Your task to perform on an android device: I'm visiting Barcelona with my mother, therefore open the expedia app to search for flights from Italy to Barcelona on October 31st, 2023, returning on November 6th, 2023 in business class.
Image 0: 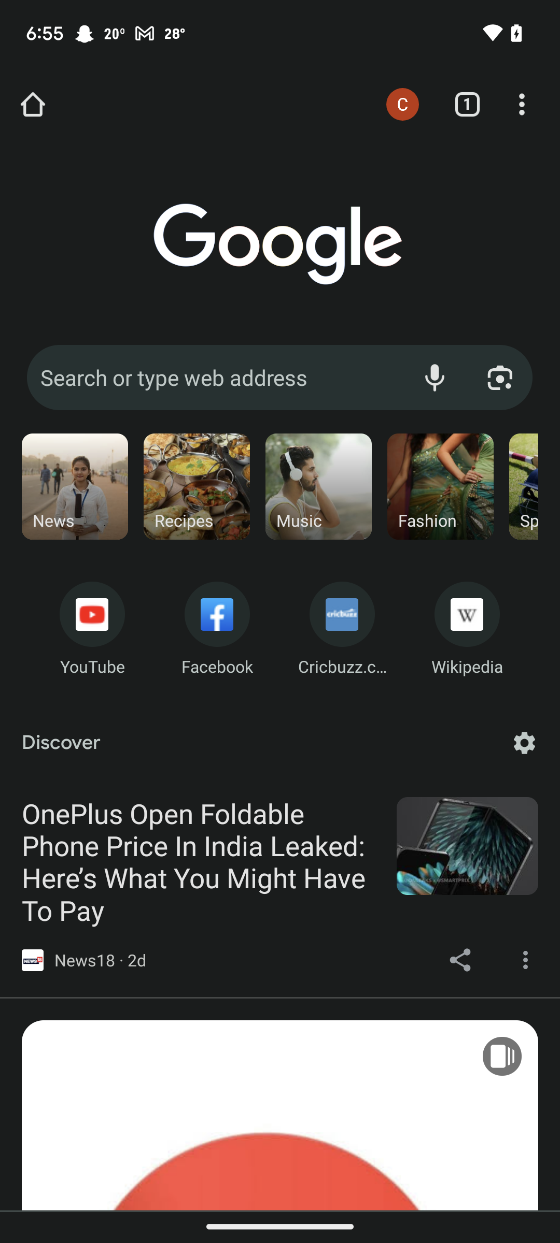
Open the Expedia app
Step 0: open app "Expedia"
Image 1: 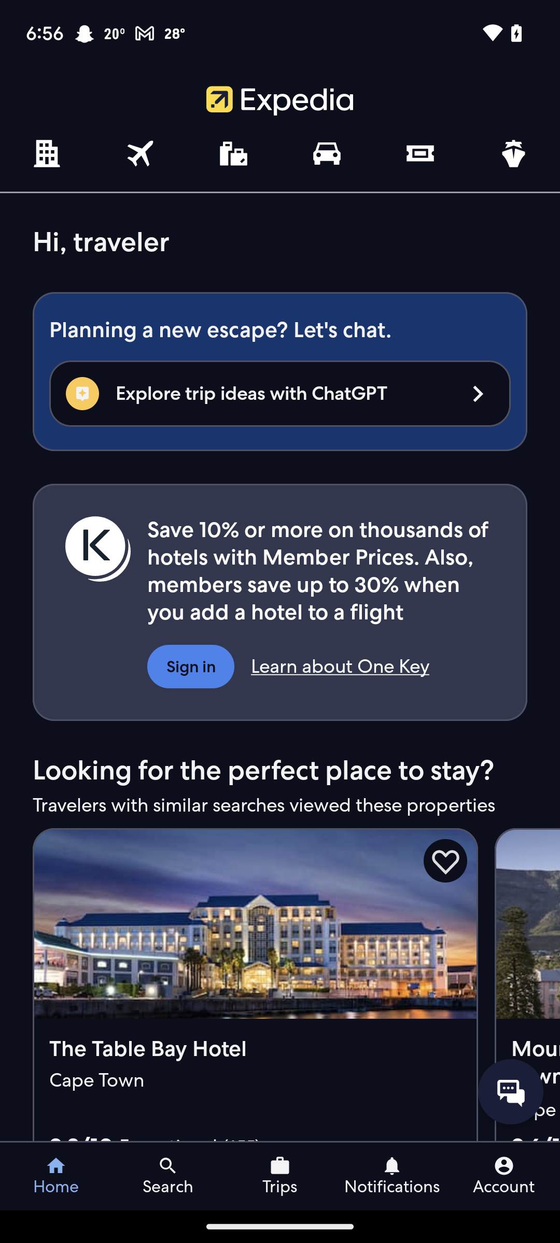
Click on the flight icon at the top of the screen
Step 1: click (140, 153)
Image 2: 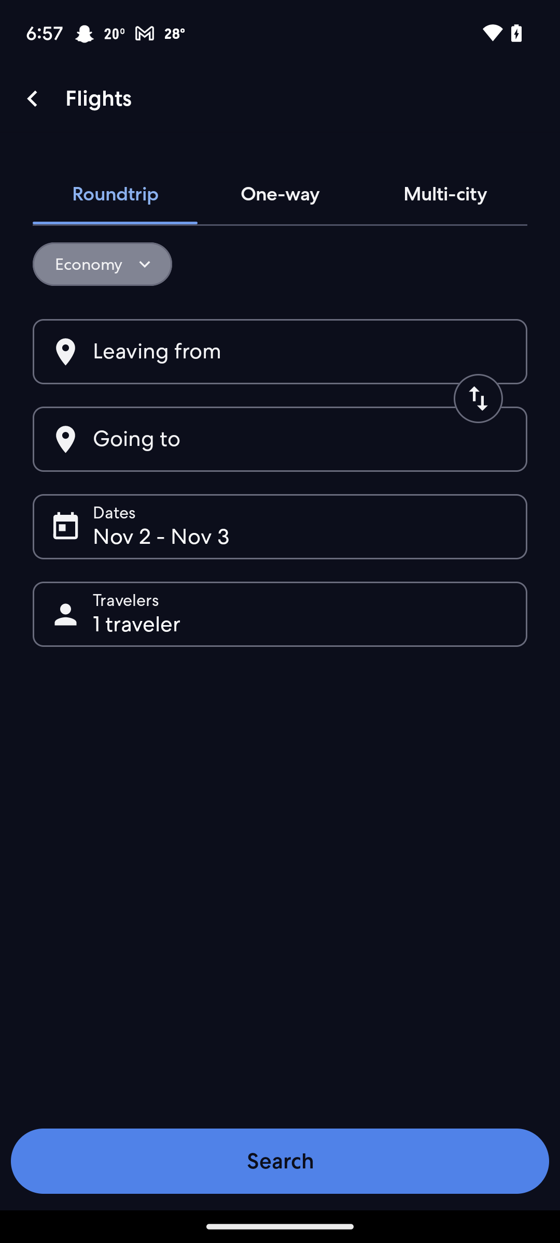
Click on the class section drop down
Step 2: click (102, 264)
Image 3: 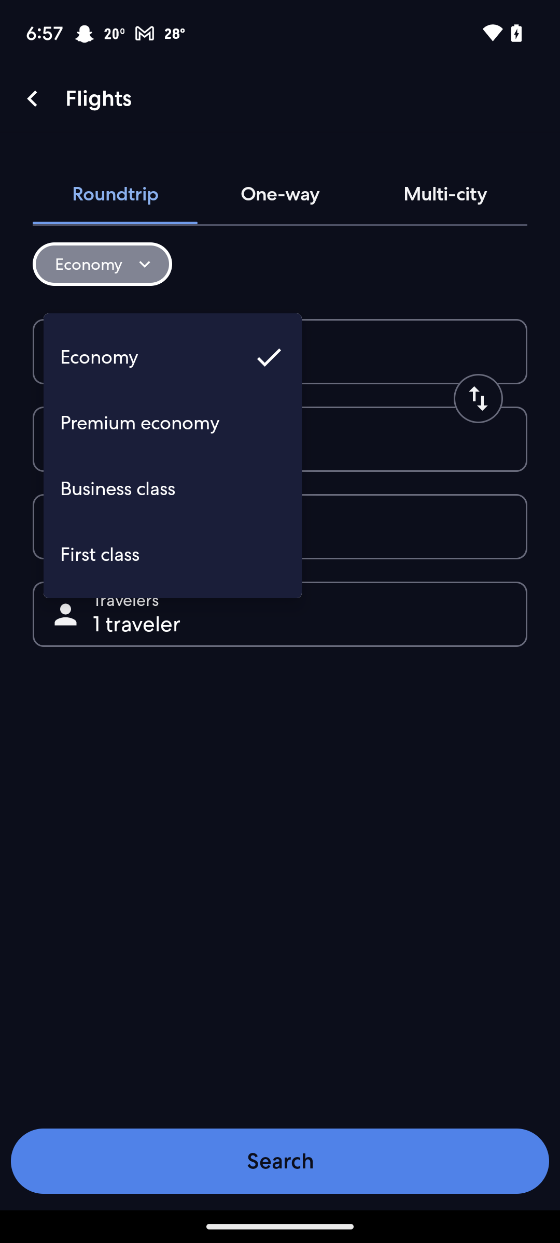
Click on the business class
Step 3: click (172, 488)
Image 4: 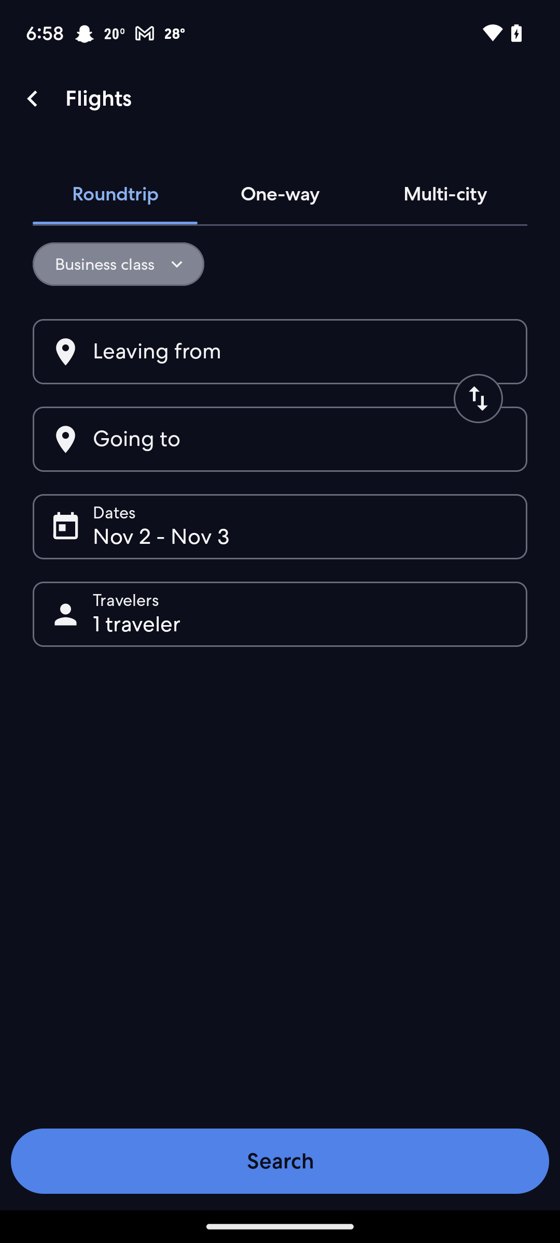
Click on the leaving from text box
Step 4: click (279, 351)
Image 5: 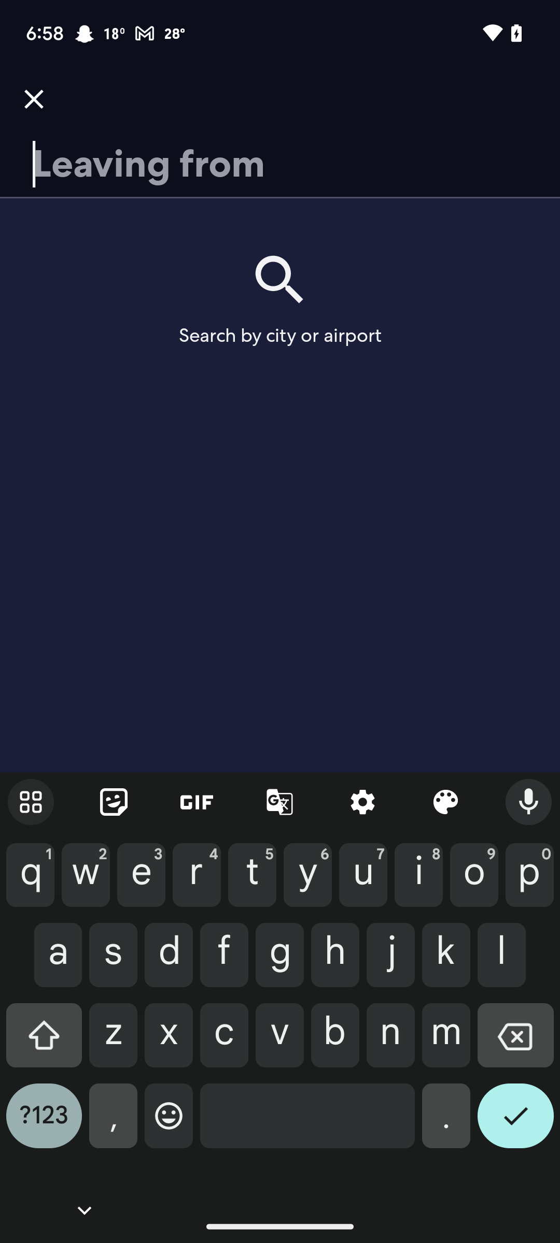
Search for Italy
Step 5: type "Italy"
Image 6: 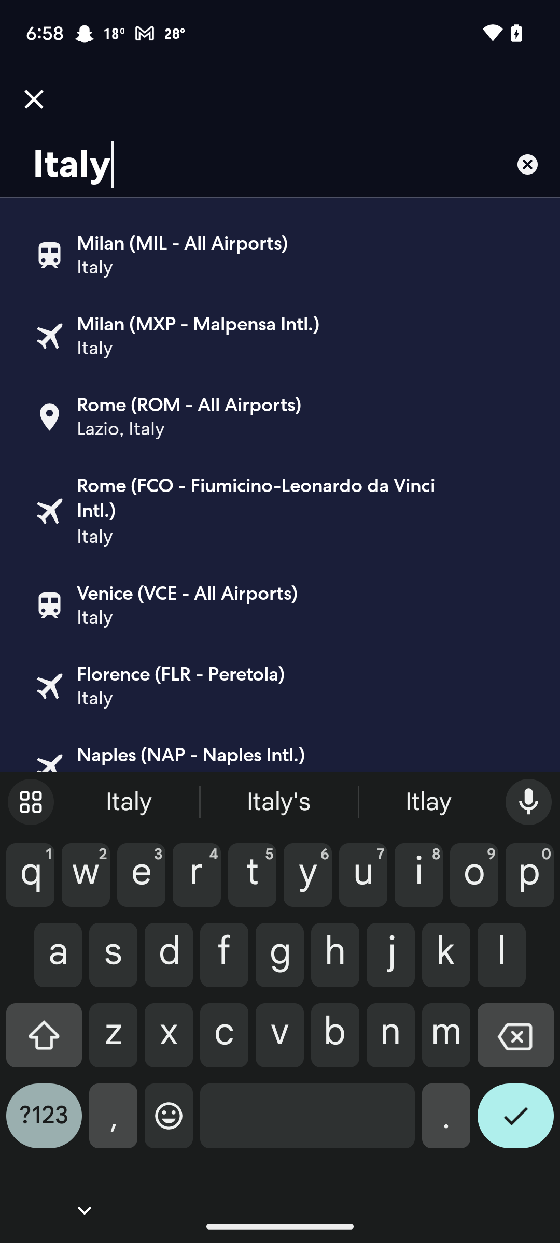
Click on the venice (VCE- All airports)
Step 6: click (280, 605)
Image 7: 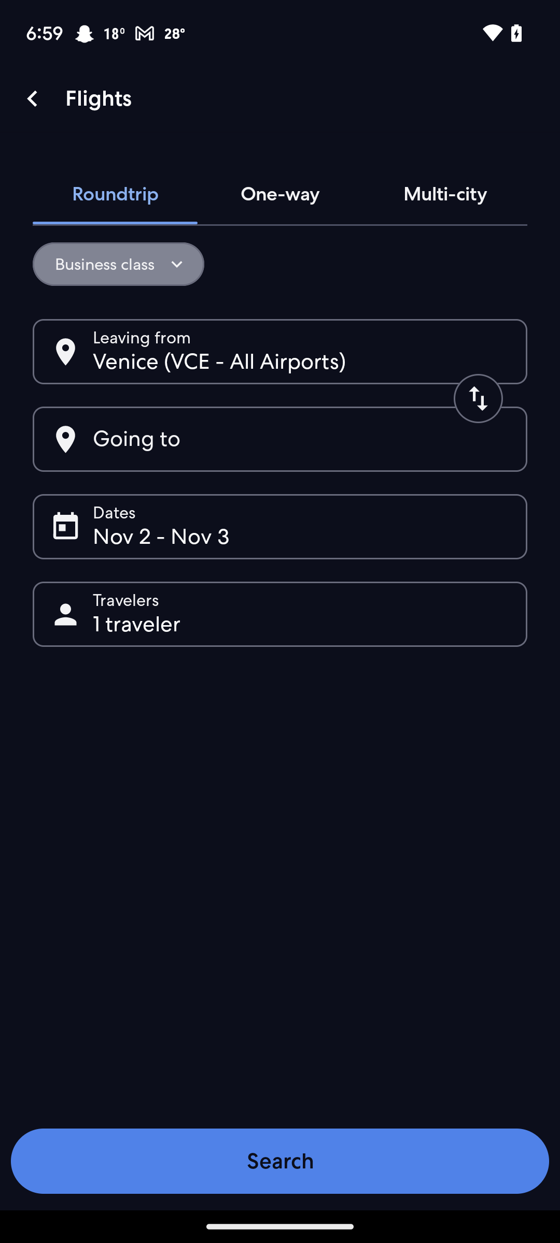
Click on the going to text box
Step 7: click (279, 439)
Image 8: 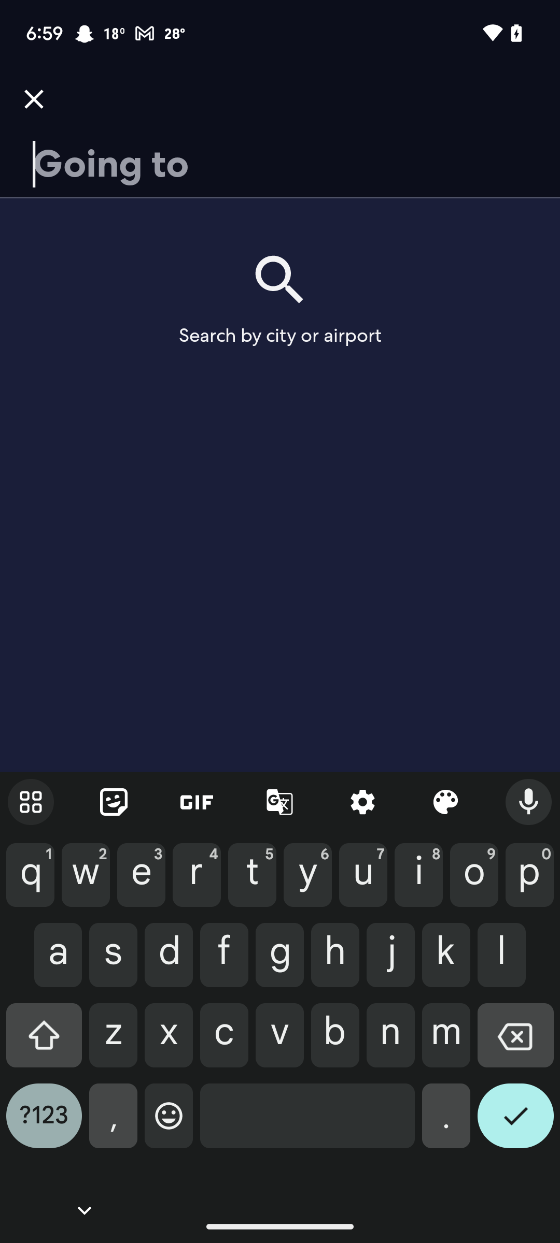
Search for Barcelona
Step 8: type "Barcelone"
Image 9: 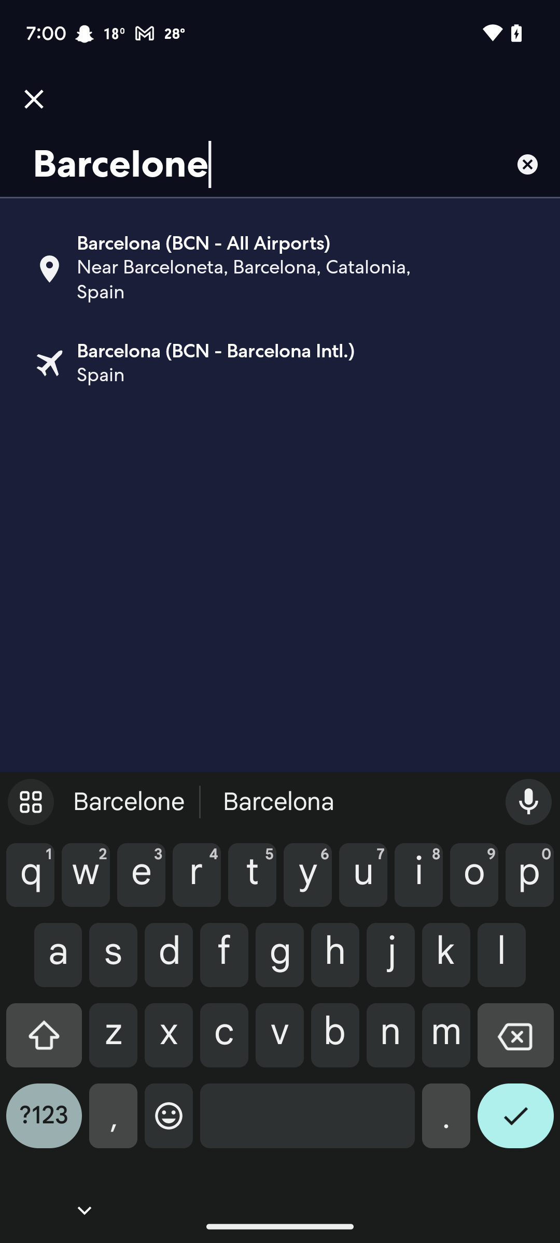
Click on the first result
Step 9: click (269, 281)
Image 10: 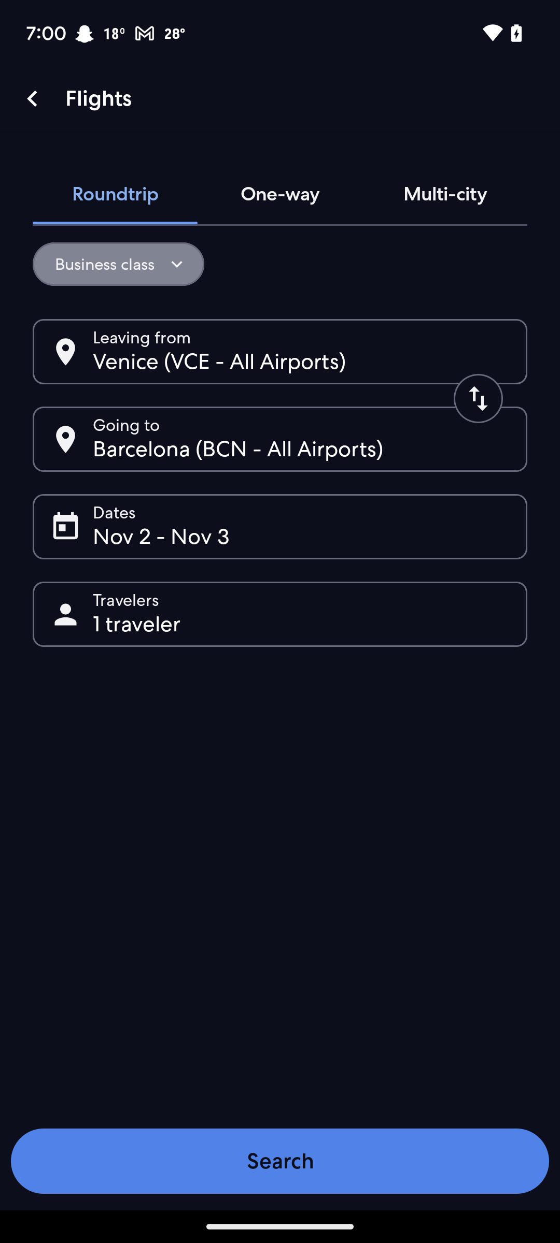
Click on the date section
Step 10: click (279, 526)
Image 11: 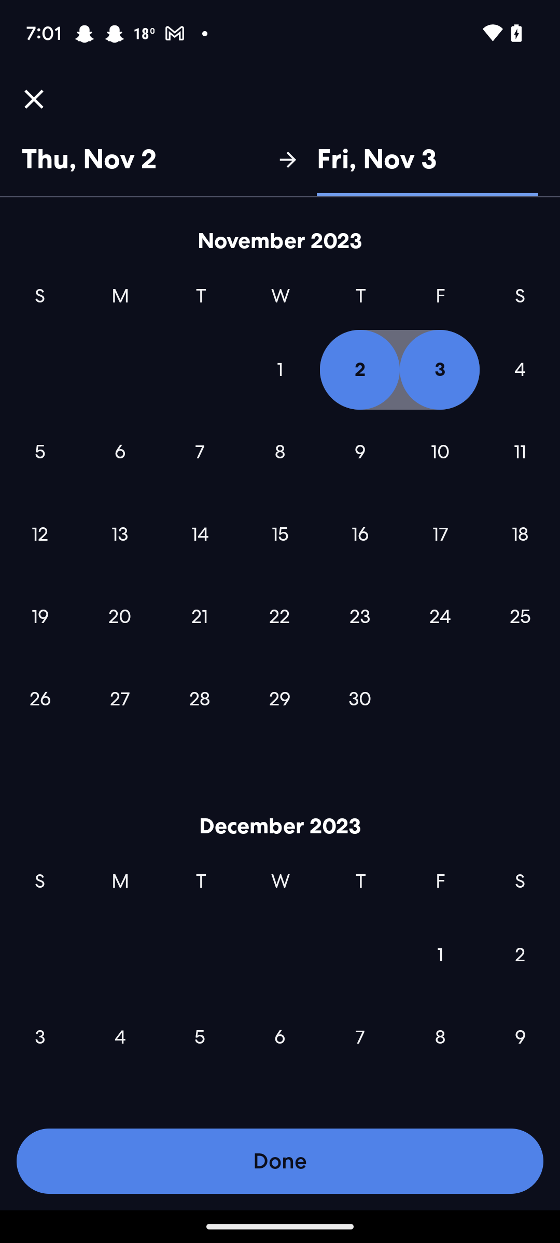
Swipe down the screen
Step 11: scroll up
Image 12: 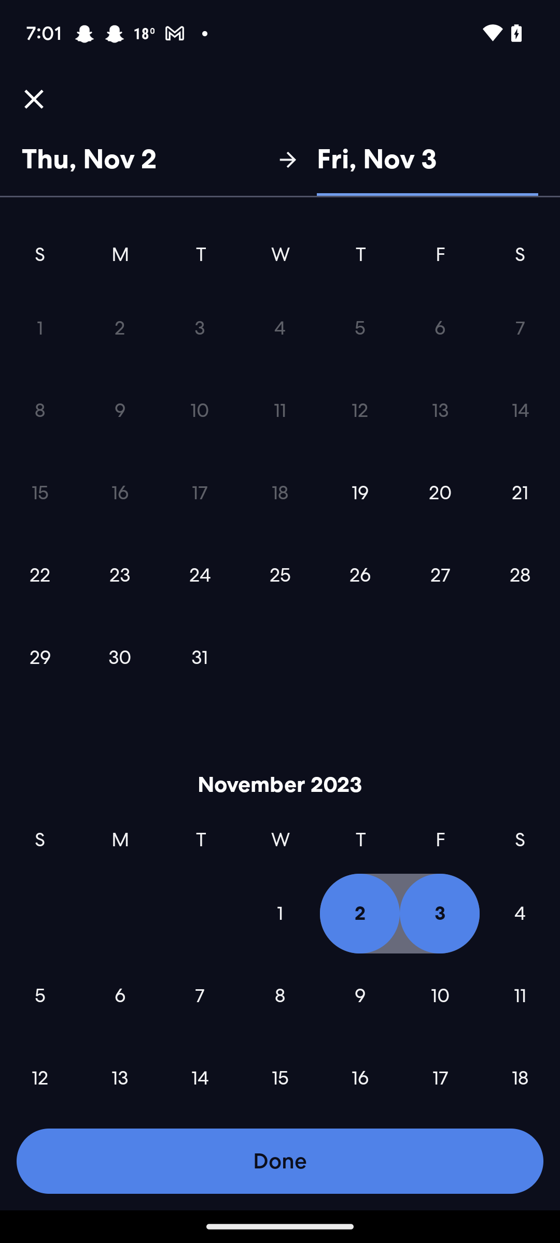
Click on the 31
Step 12: click (199, 658)
Image 13: 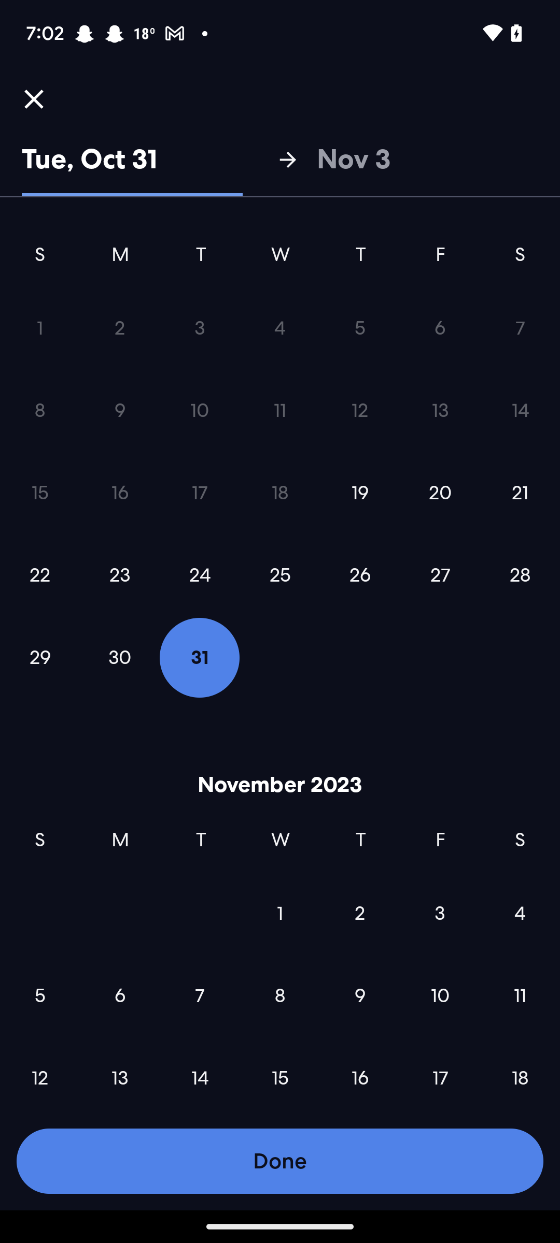
Click on the 6
Step 13: click (119, 995)
Image 14: 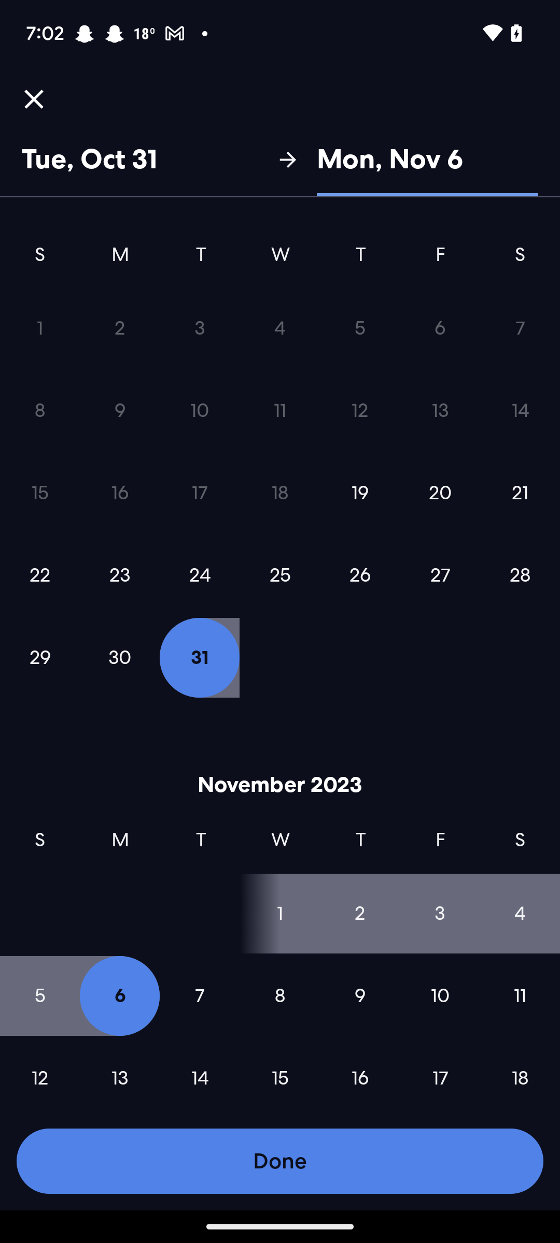
Click on the done button
Step 14: click (280, 1161)
Image 15: 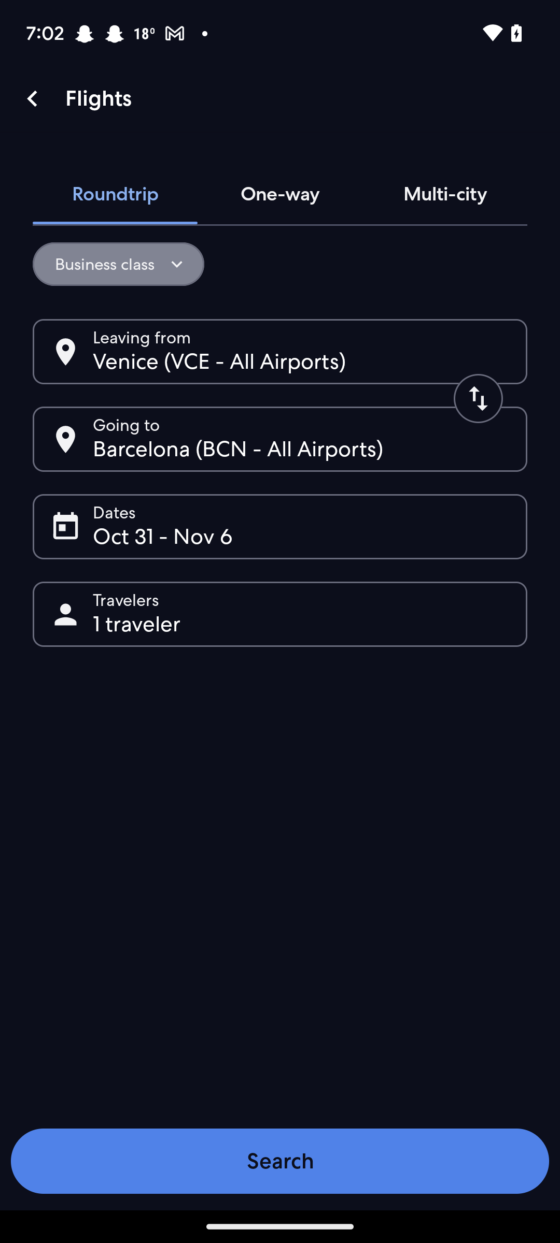
Click on the search button
Step 15: click (280, 1161)